Your task to perform on an android device: Save the recorded file in the easy voice recorder app.
Image 0: 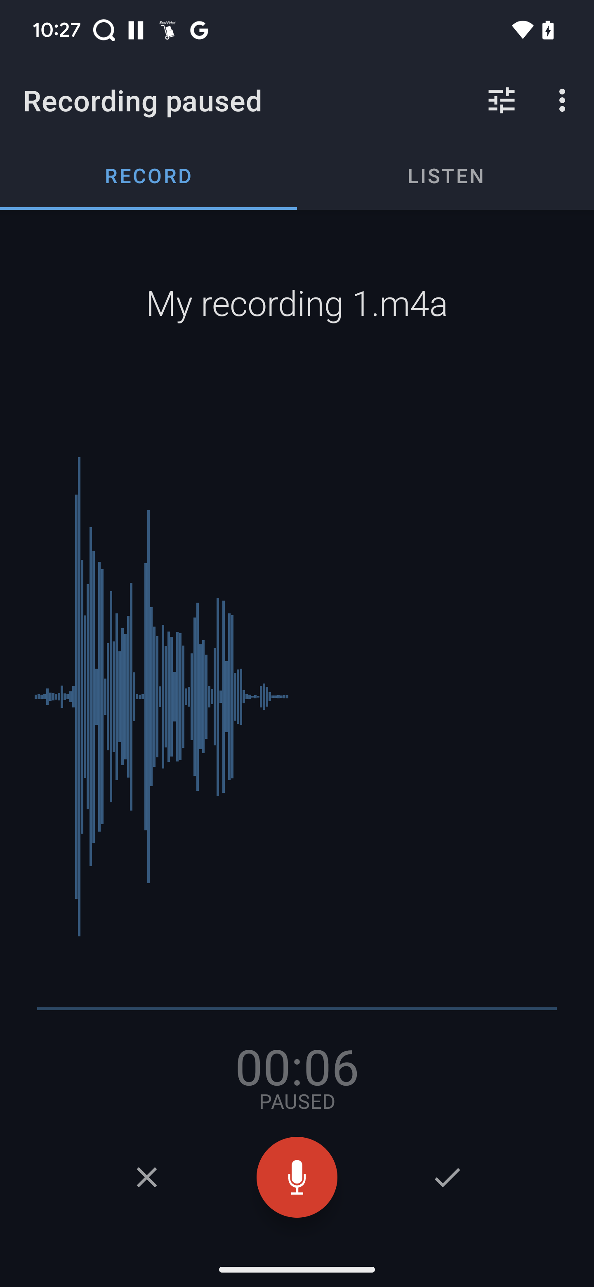
Click on the tick icon at the right bottom of the screen
Step 0: click (447, 1177)